Your task to perform on an android device: I want to Add the title of the cycle class in the smart voice recorder app
Image 0: 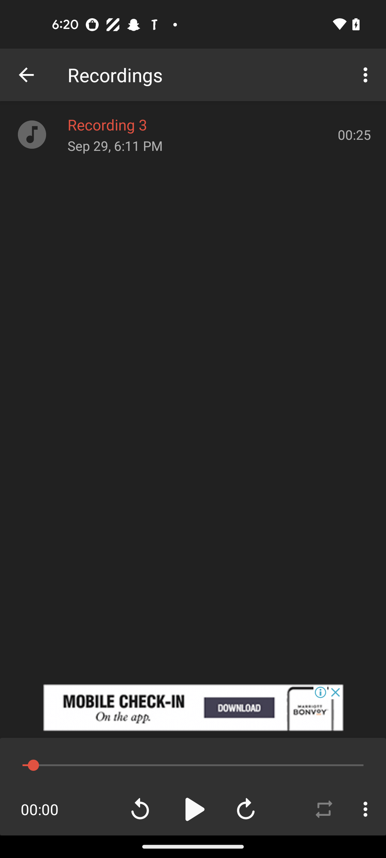
Click on the three dots icon at the bottom right corner of the screen 
Step 0: click (365, 809)
Image 1: 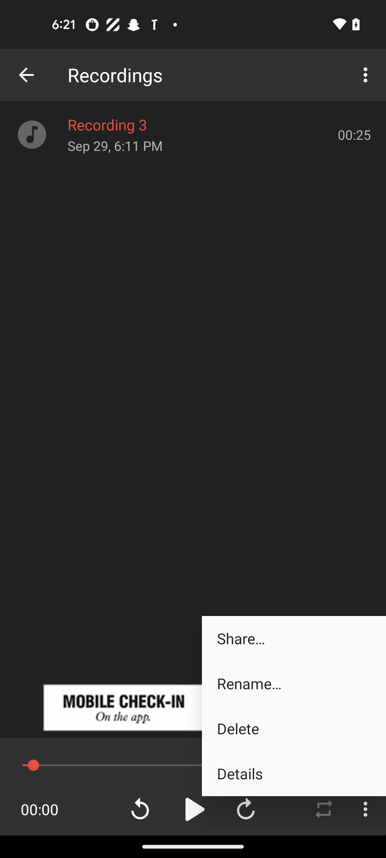
Click on the rename option 
Step 1: click (294, 683)
Image 2: 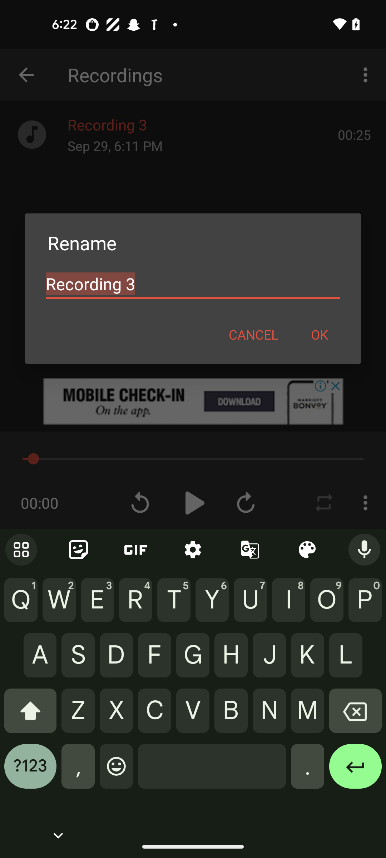
Click on the backspace button 
Step 2: click (355, 716)